Your task to perform on an android device: In the Idanim app, I would like to listen to the Slipping into Relaxed Sleep so i can have a peaceful night's rest.
Image 0: 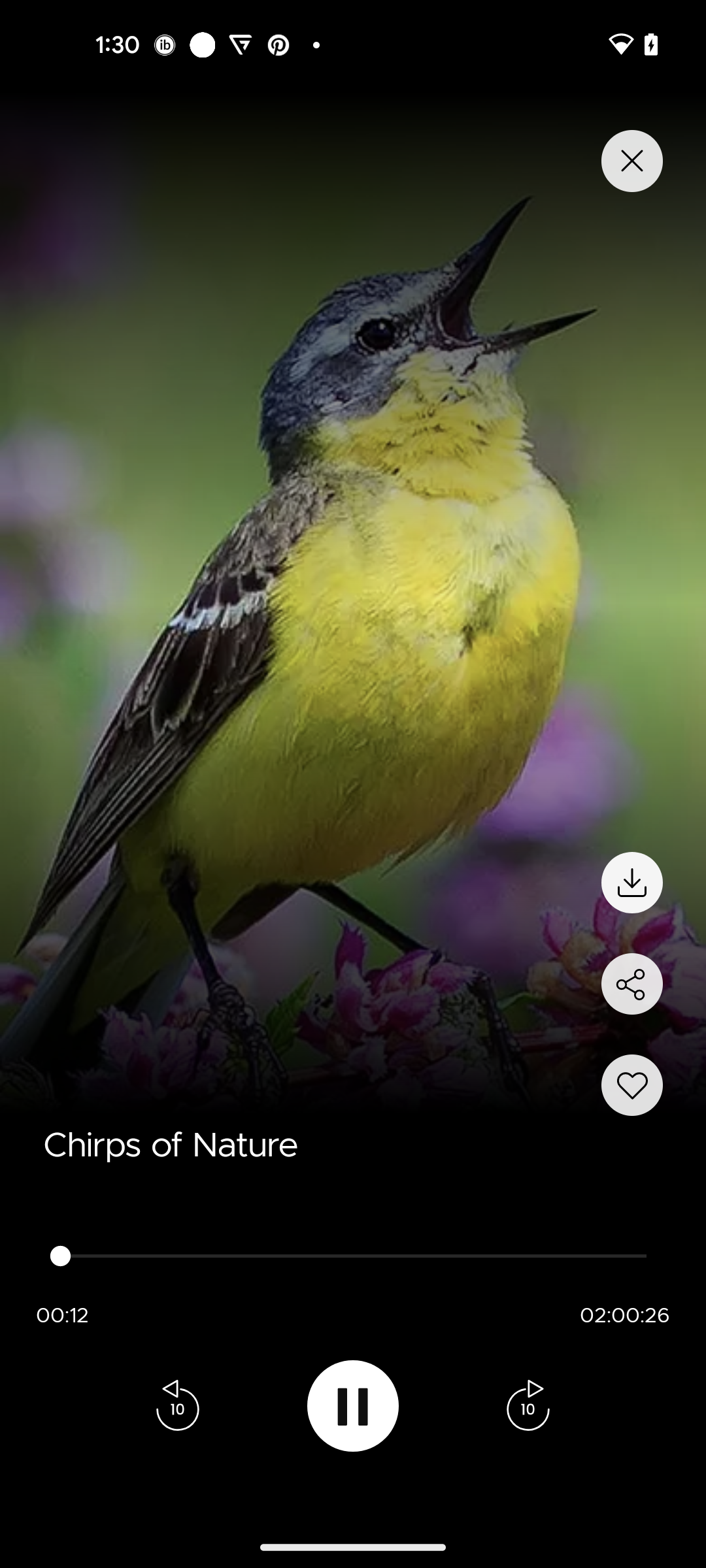
Click on the Close icon
Step 0: click (629, 155)
Image 1: 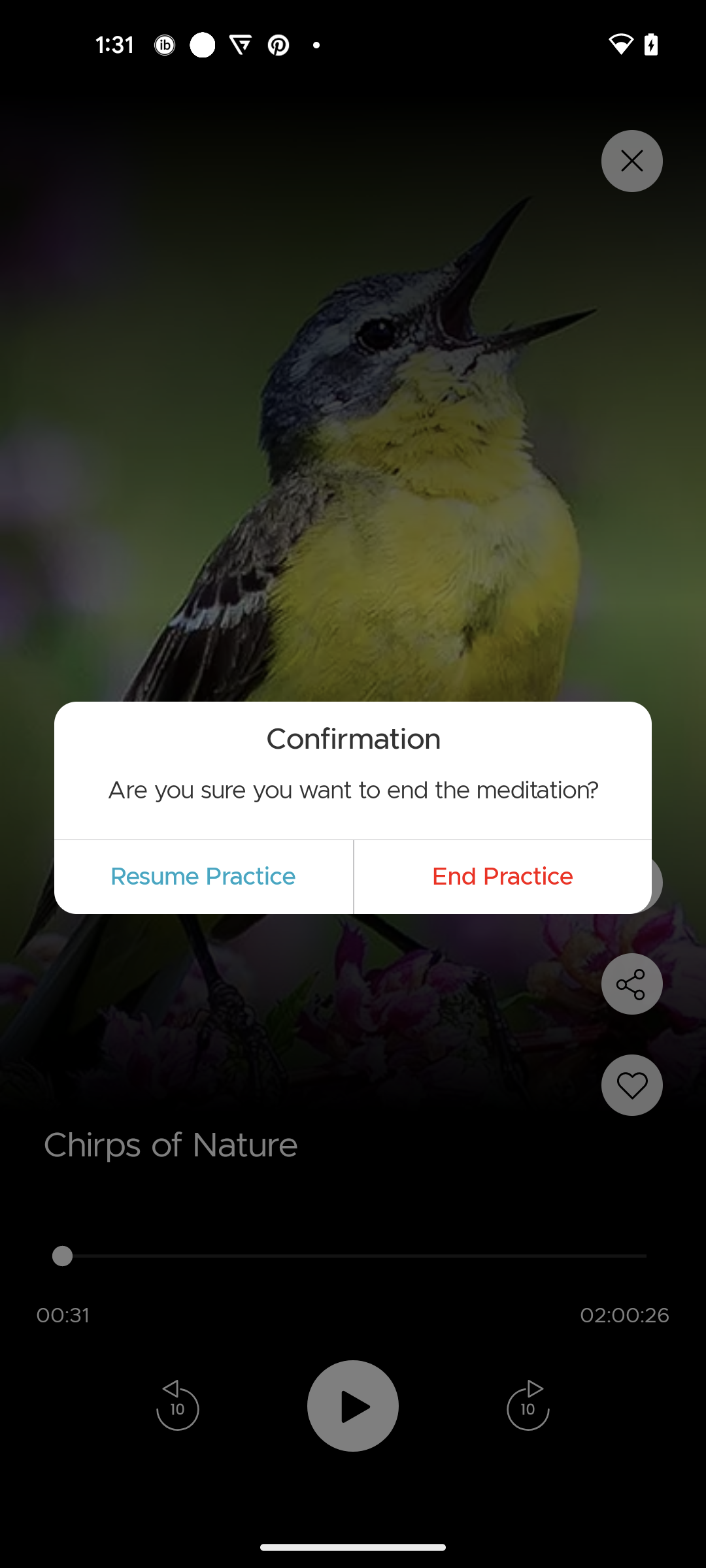
Click on the End Practice option
Step 1: click (503, 877)
Image 2: 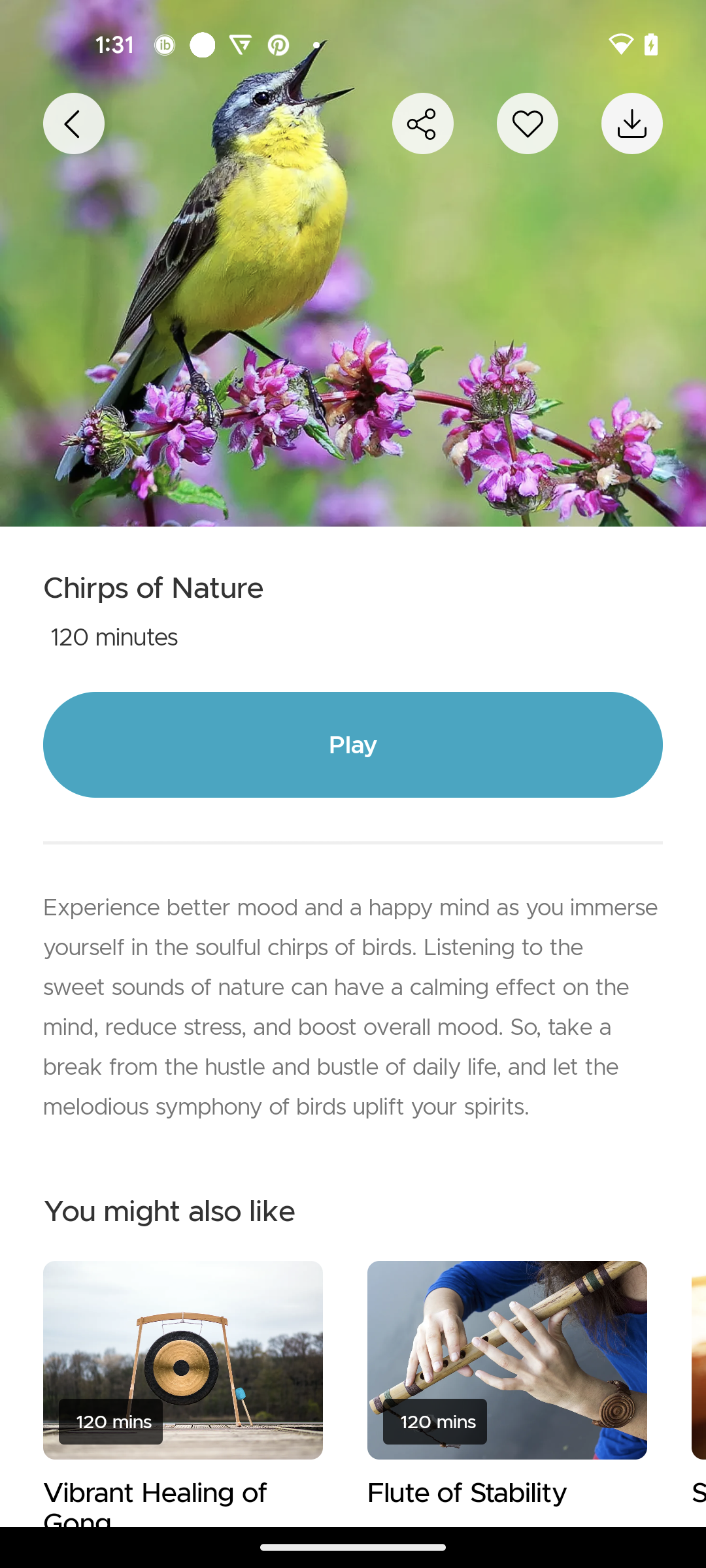
Click on the Back icon
Step 2: click (71, 125)
Image 3: 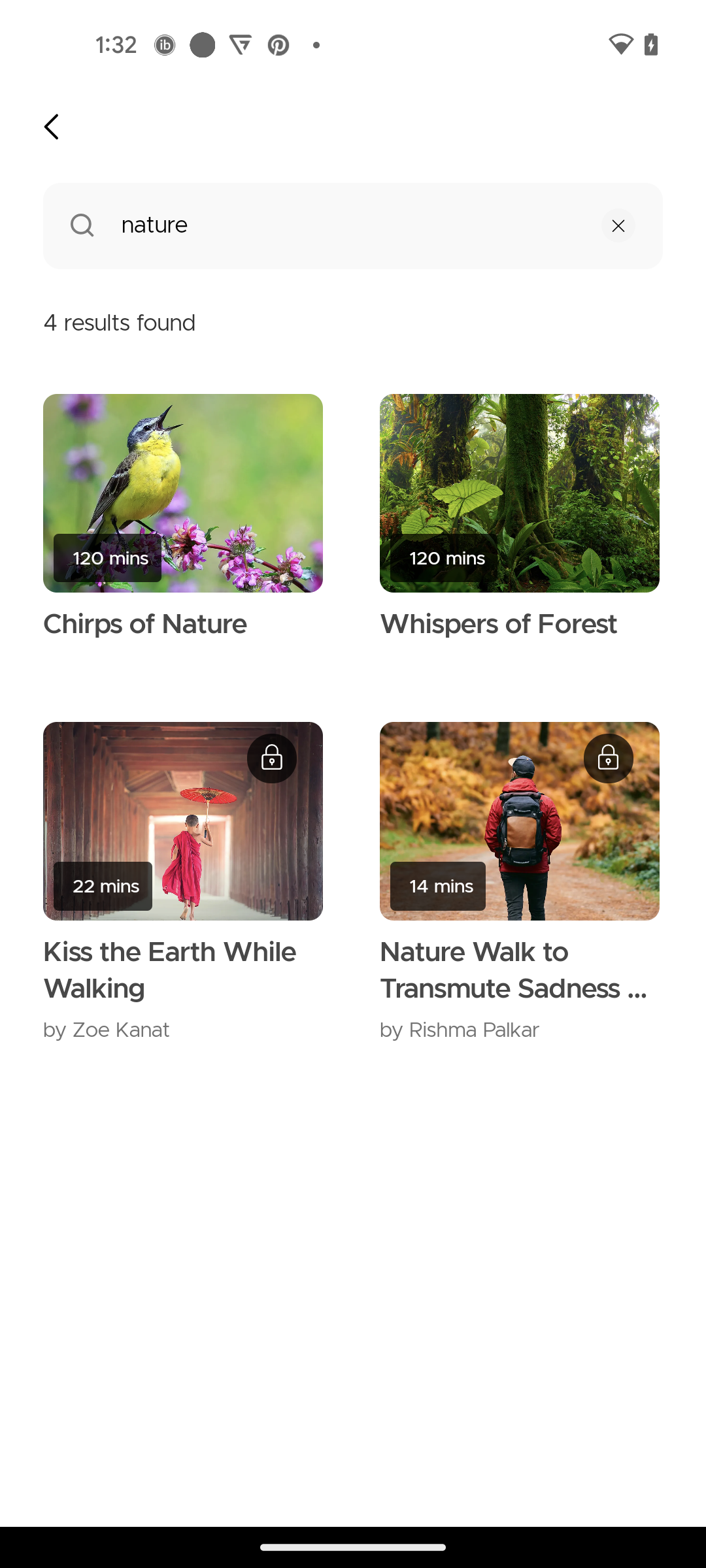
Click on the Back icon
Step 3: click (46, 118)
Image 4: 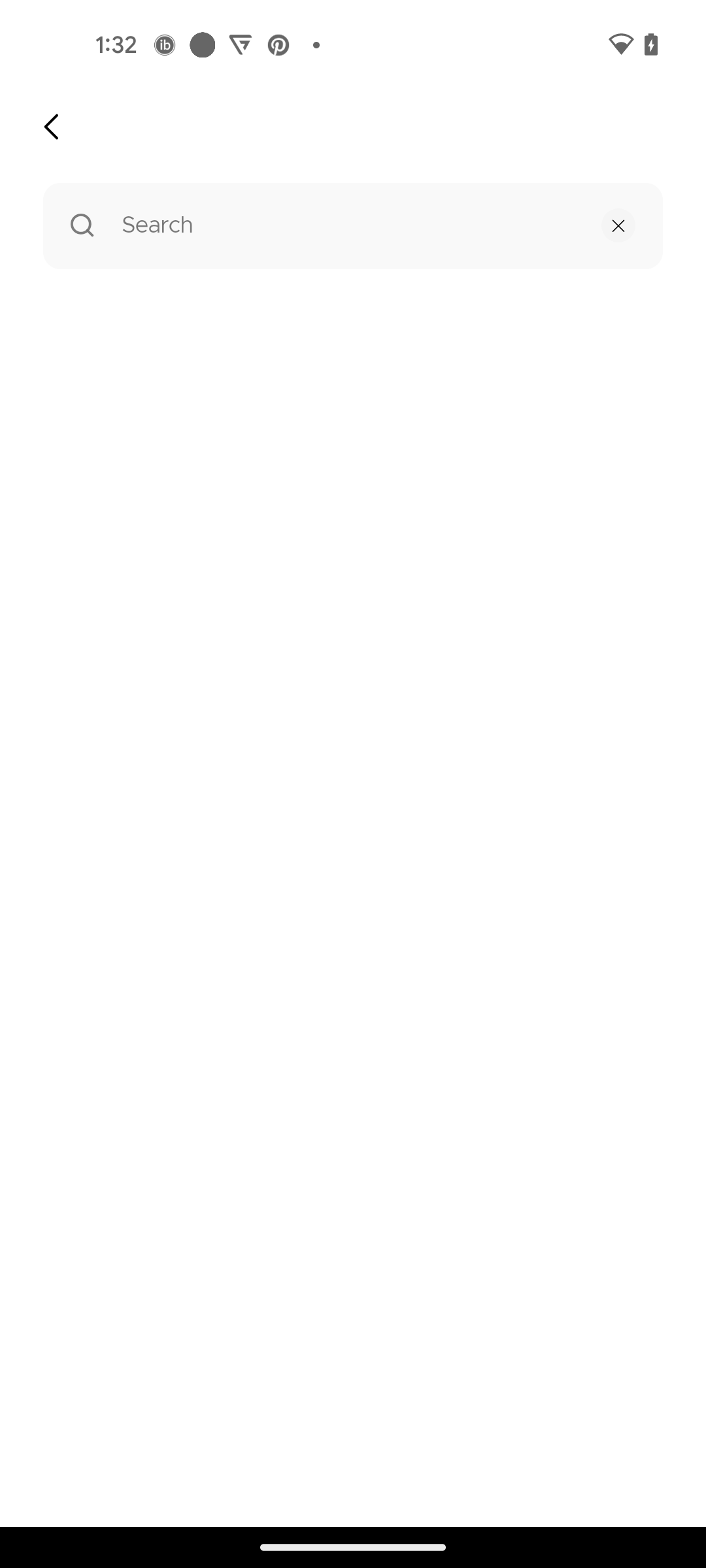
Click on the Search bar
Step 4: click (358, 226)
Image 5: 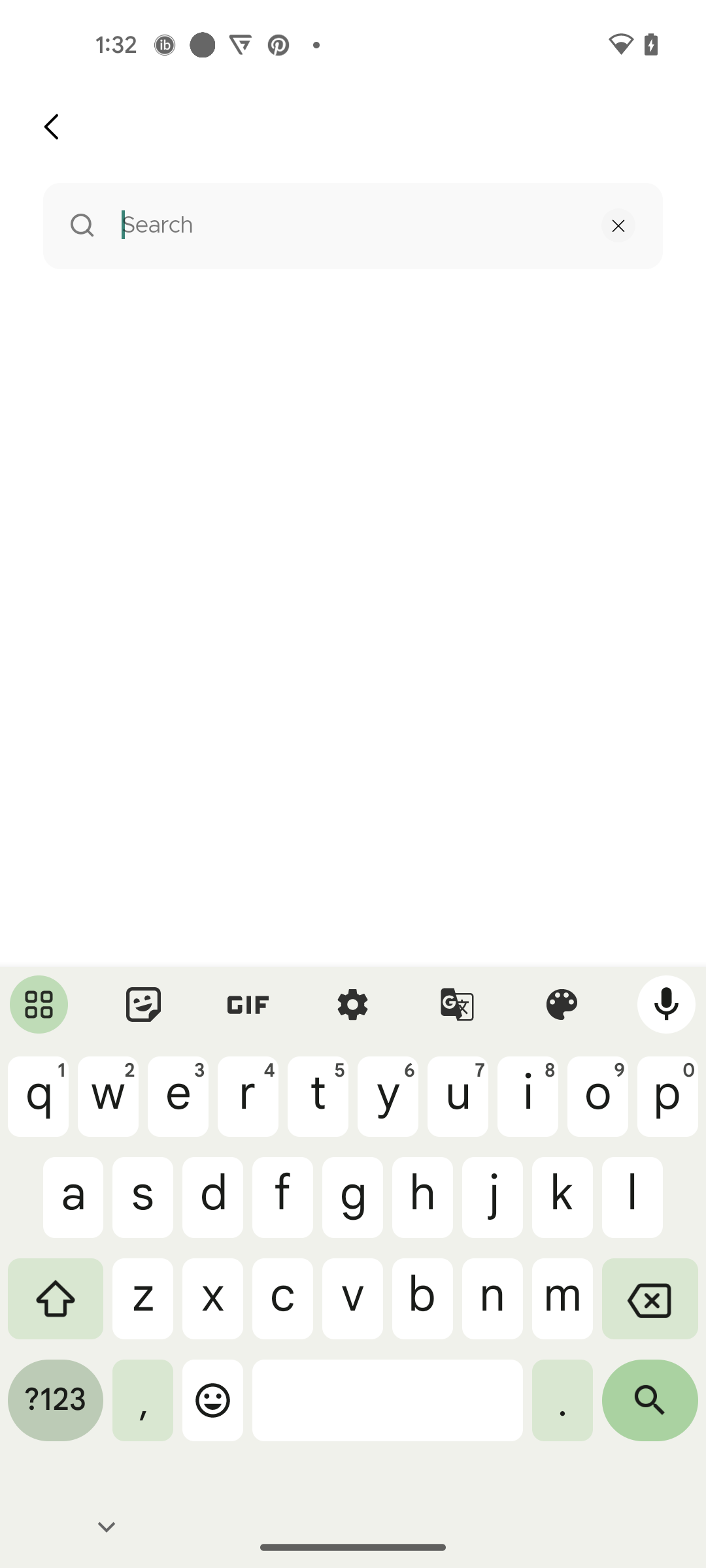
Search for Slipping into Relaxed Sleep Meditation
Step 5: type "Slipping into Relaxed Sleep"
Image 6: 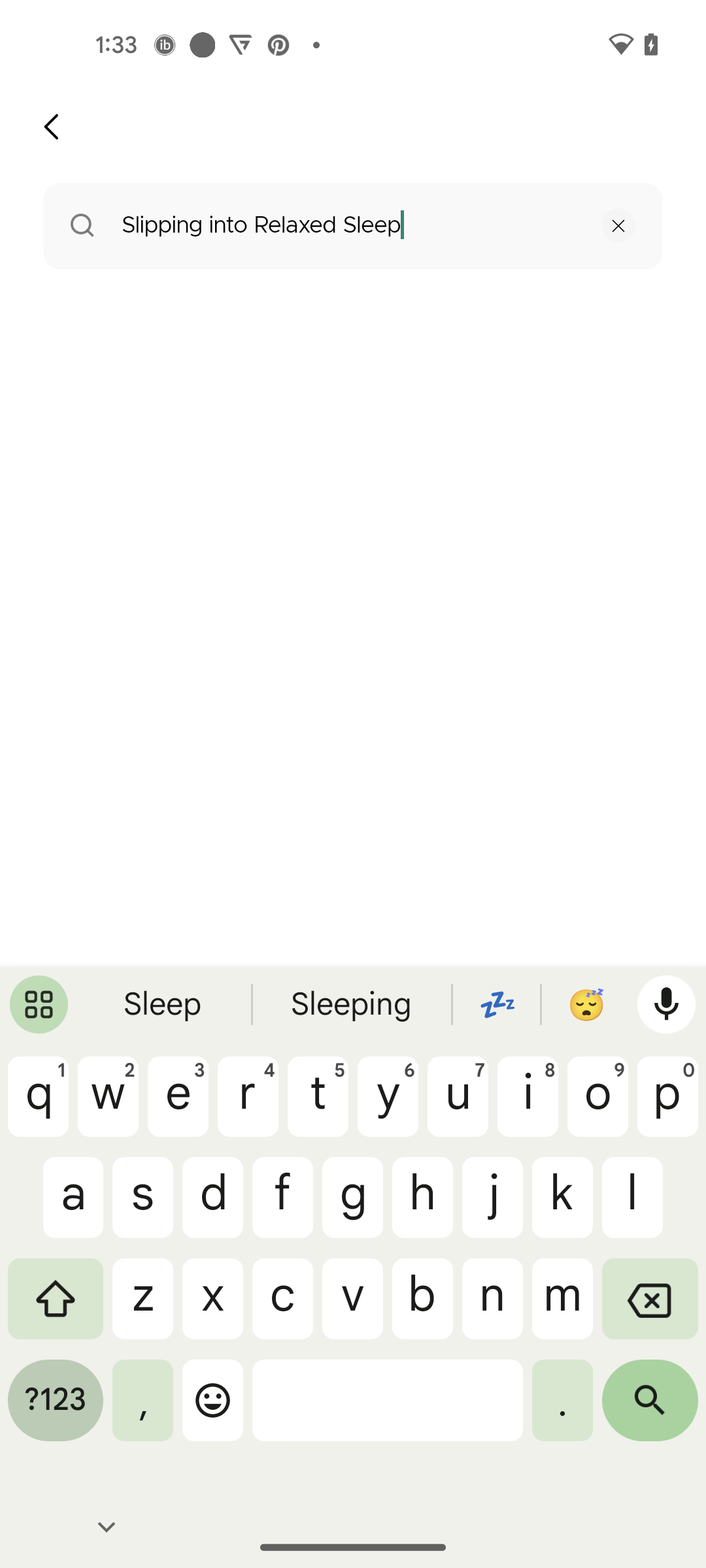
Click on the search icon at the top bottom right corner of the screen
Step 6: click (650, 1410)
Image 7: 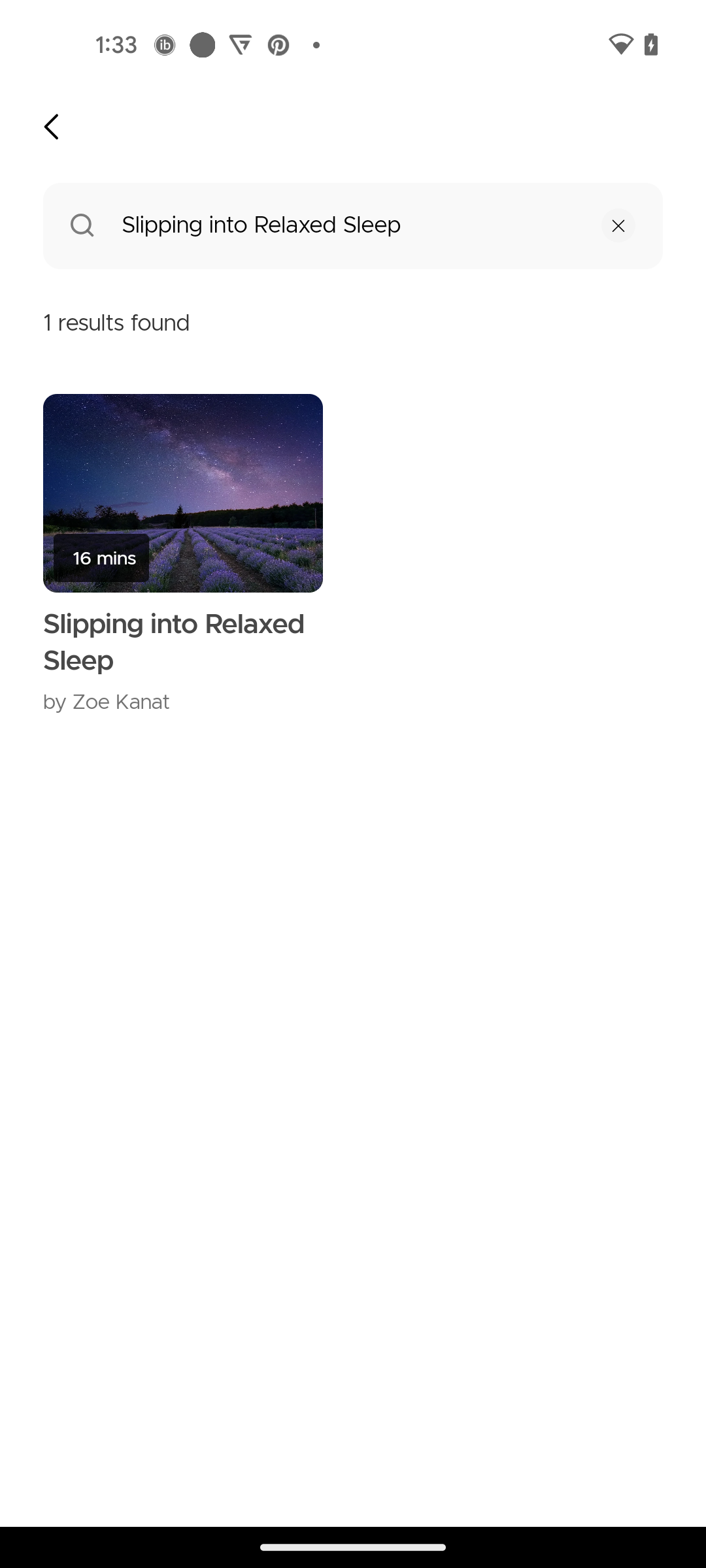
Click on the Slipping into Relaxed Sleep option
Step 7: click (189, 511)
Image 8: 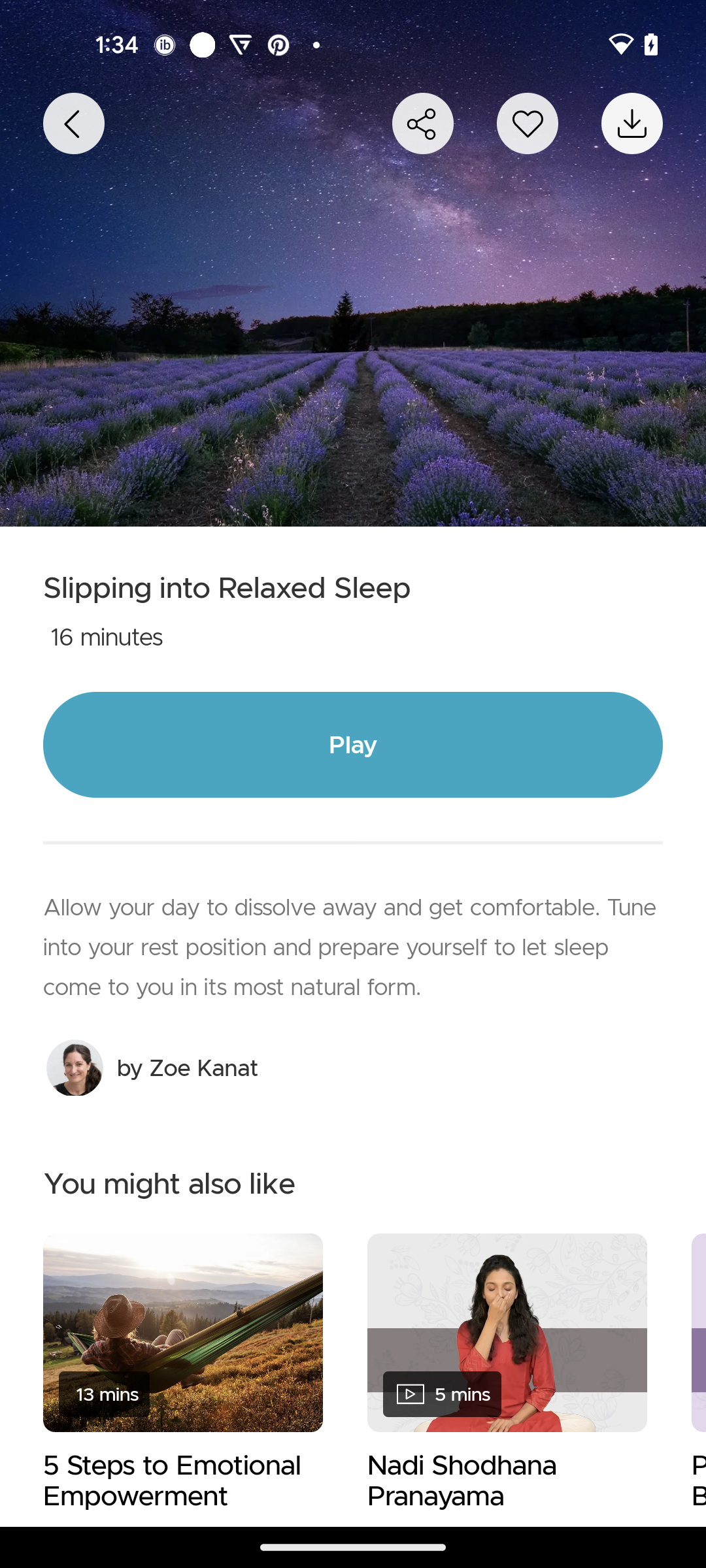
Click on the Start button
Step 8: click (353, 745)
Image 9: 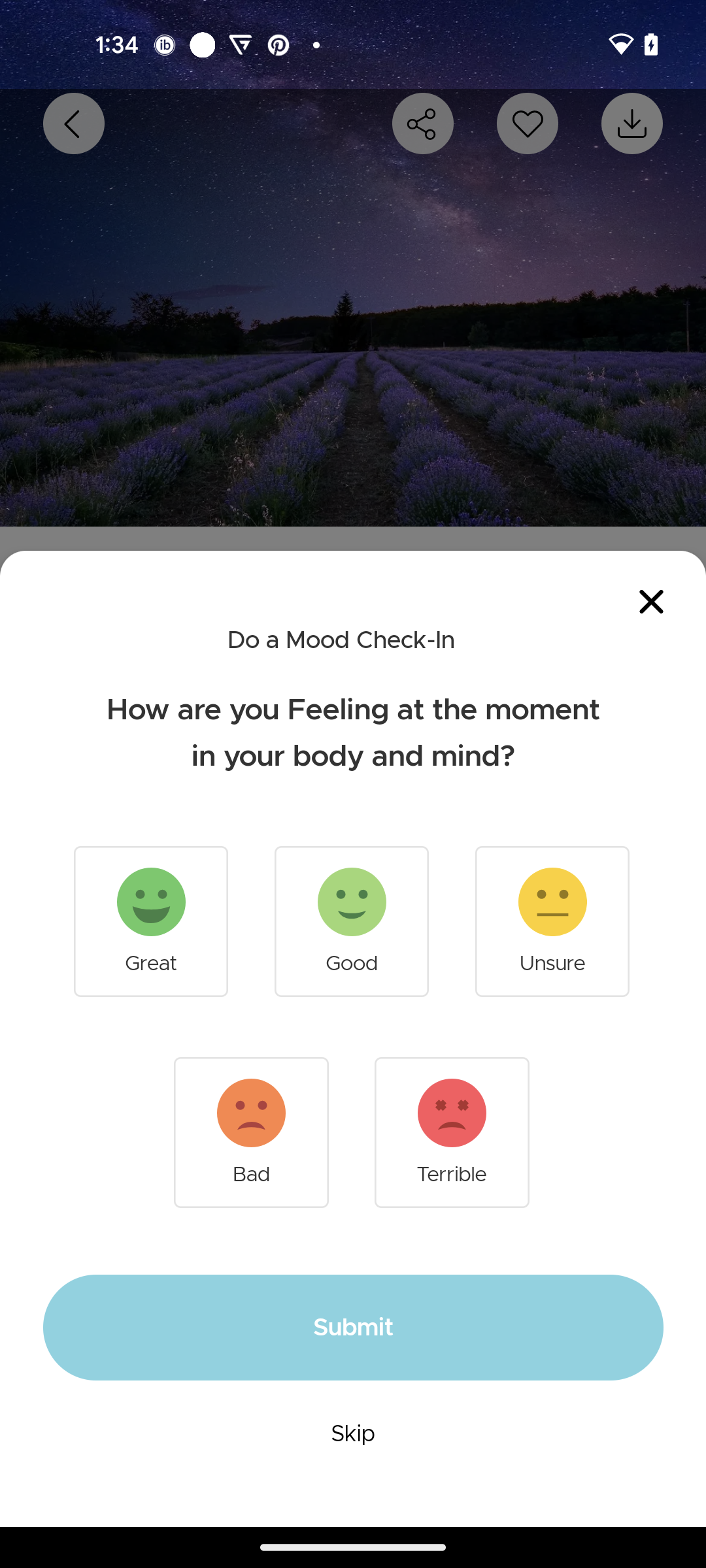
Click on the skip option
Step 9: click (353, 1433)